Your task to perform on an android device: I am going to change my device due to some technical issue , Sign out of the Duolingo app 
Image 0: 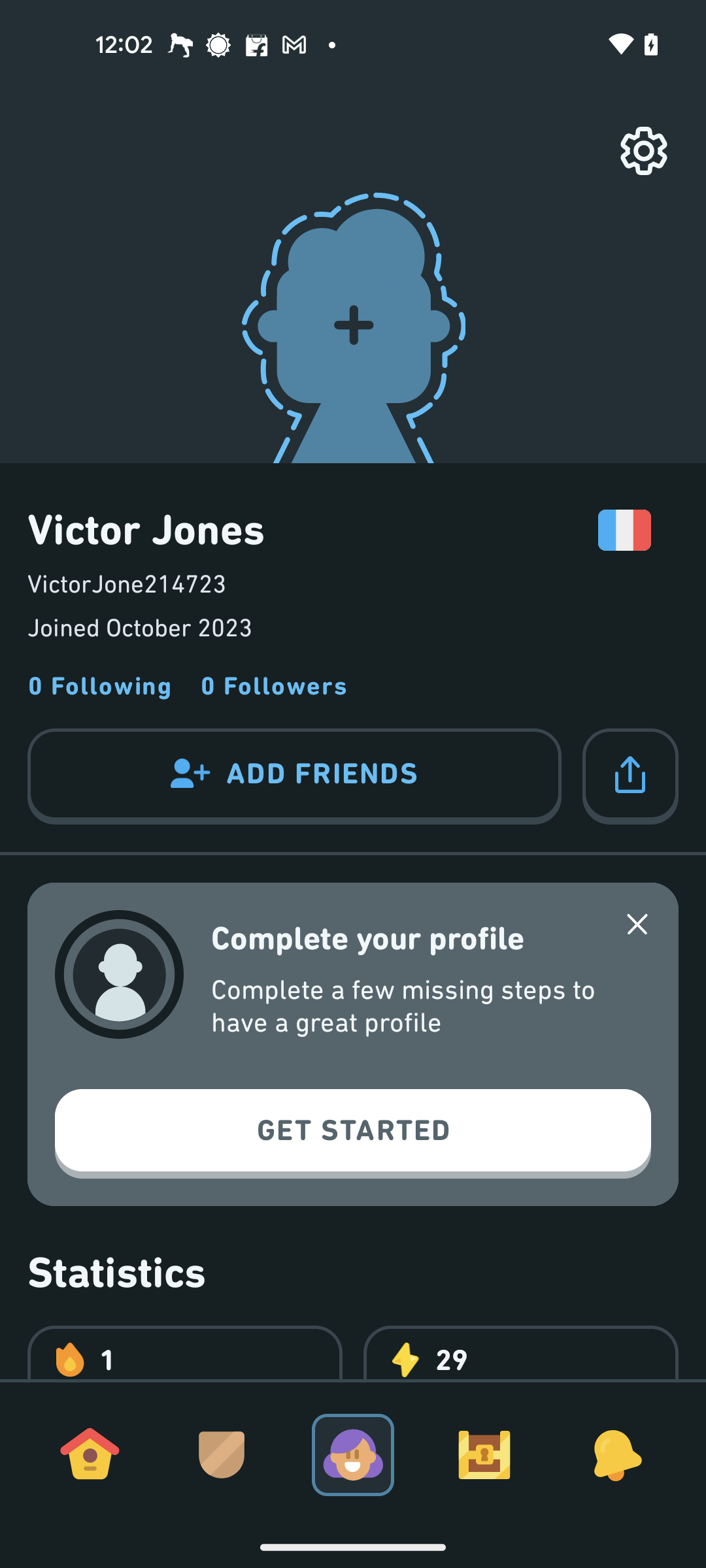
Click on the Setting icon at the top of the screen
Step 0: click (637, 152)
Image 1: 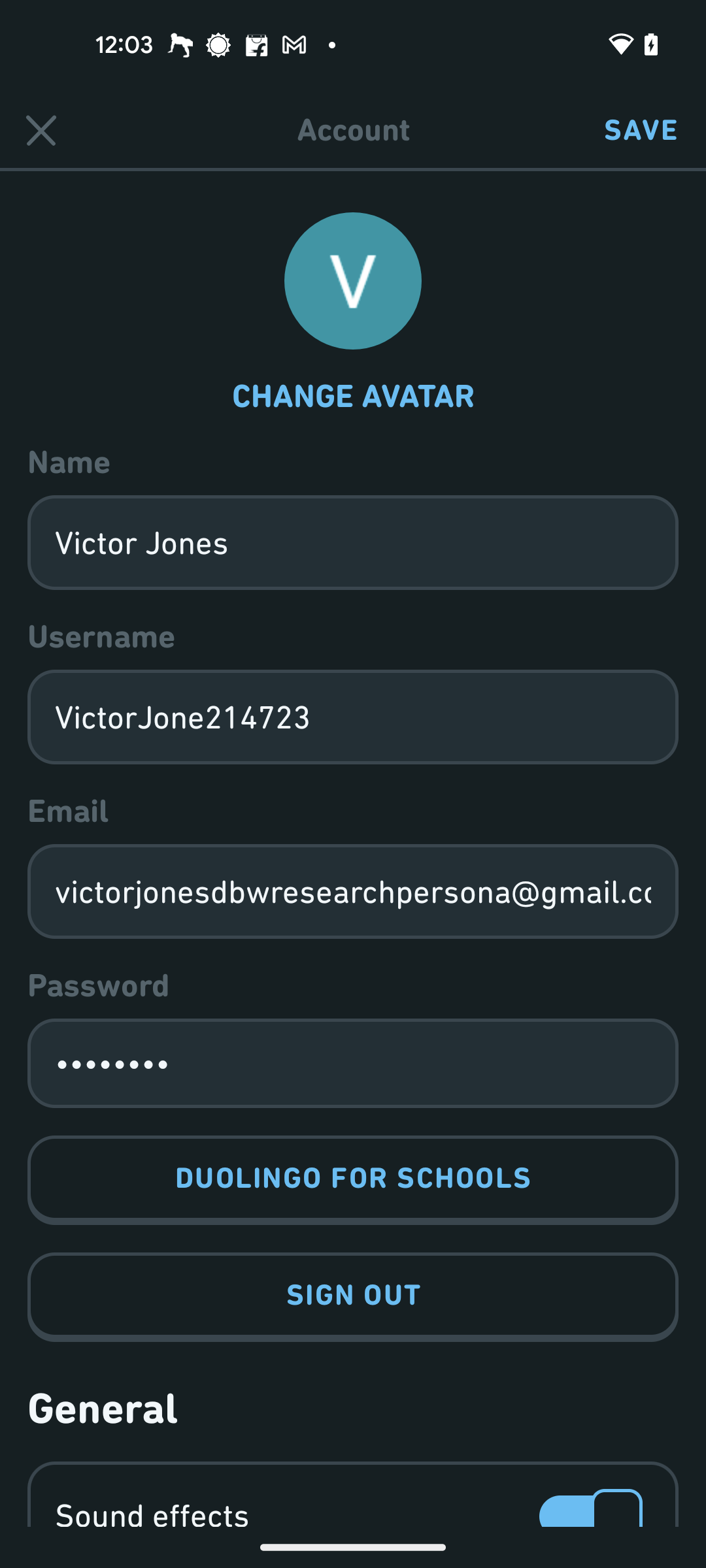
Click on the Sign out button
Step 1: click (353, 1297)